Your task to perform on an android device: Through eBay's support, help, and contact information, I would like to learn more about the return and refund policy.
Image 0: 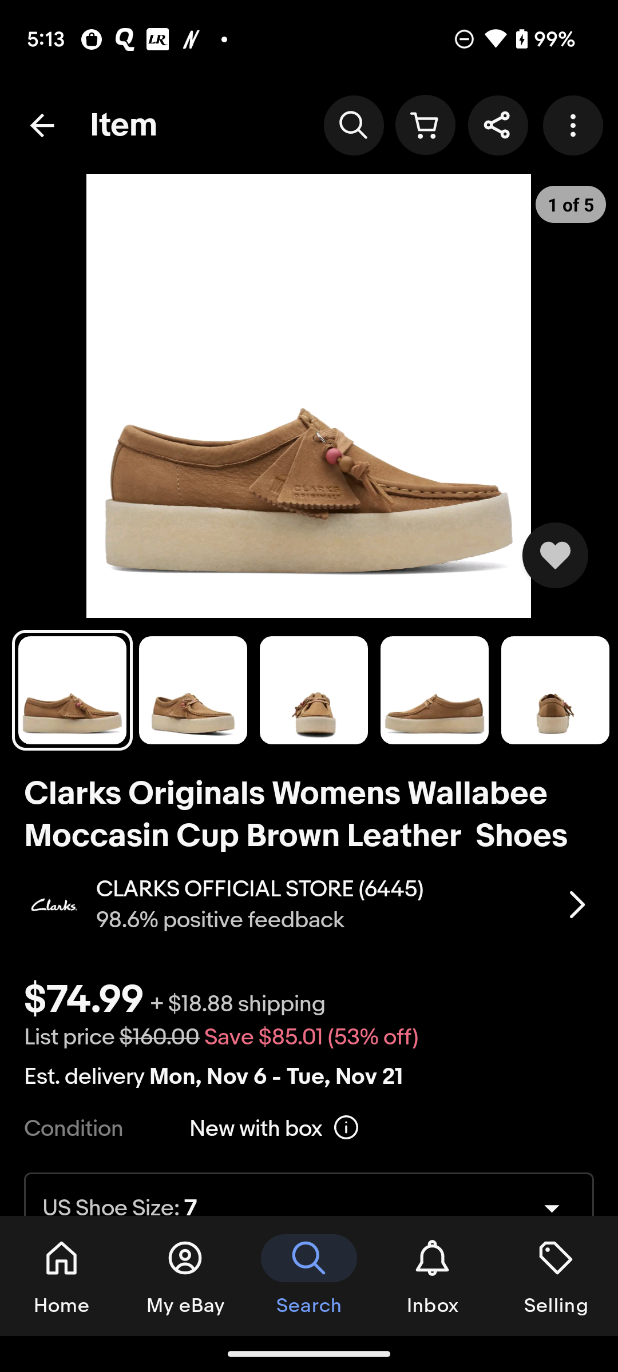
Click on the three dots icon at the top right of the screen
Step 0: click (576, 125)
Image 1: 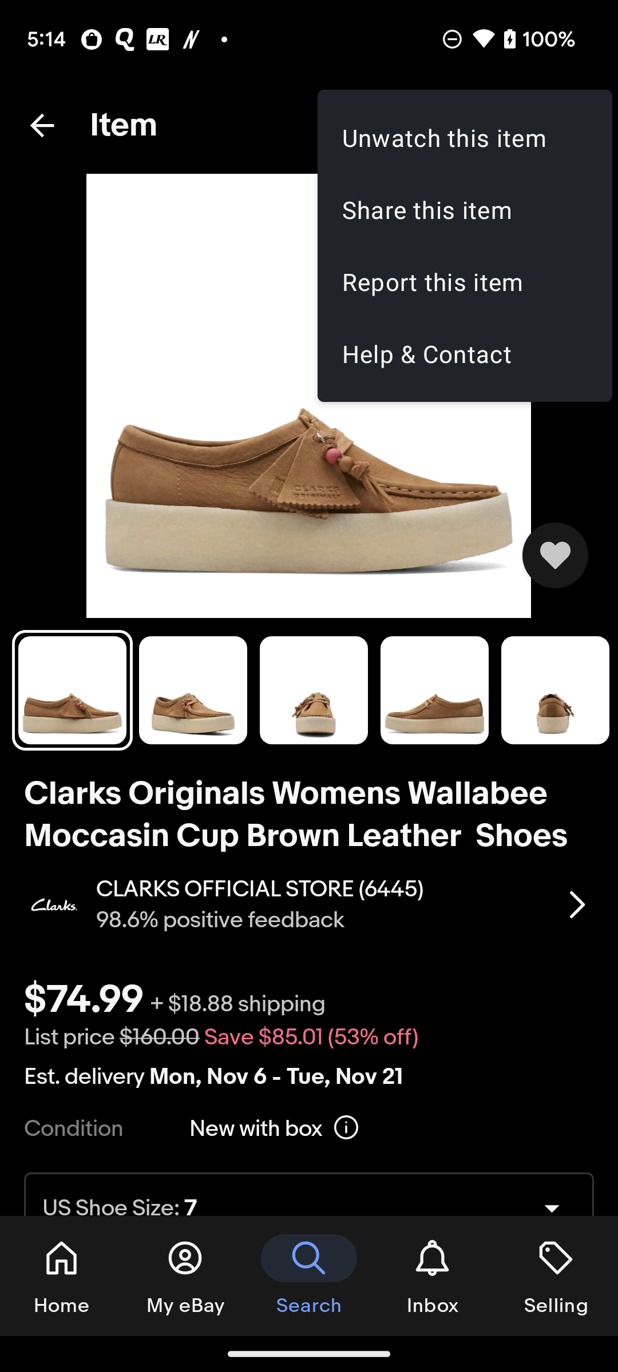
Click on the Help & Contact option 
Step 1: click (465, 353)
Image 2: 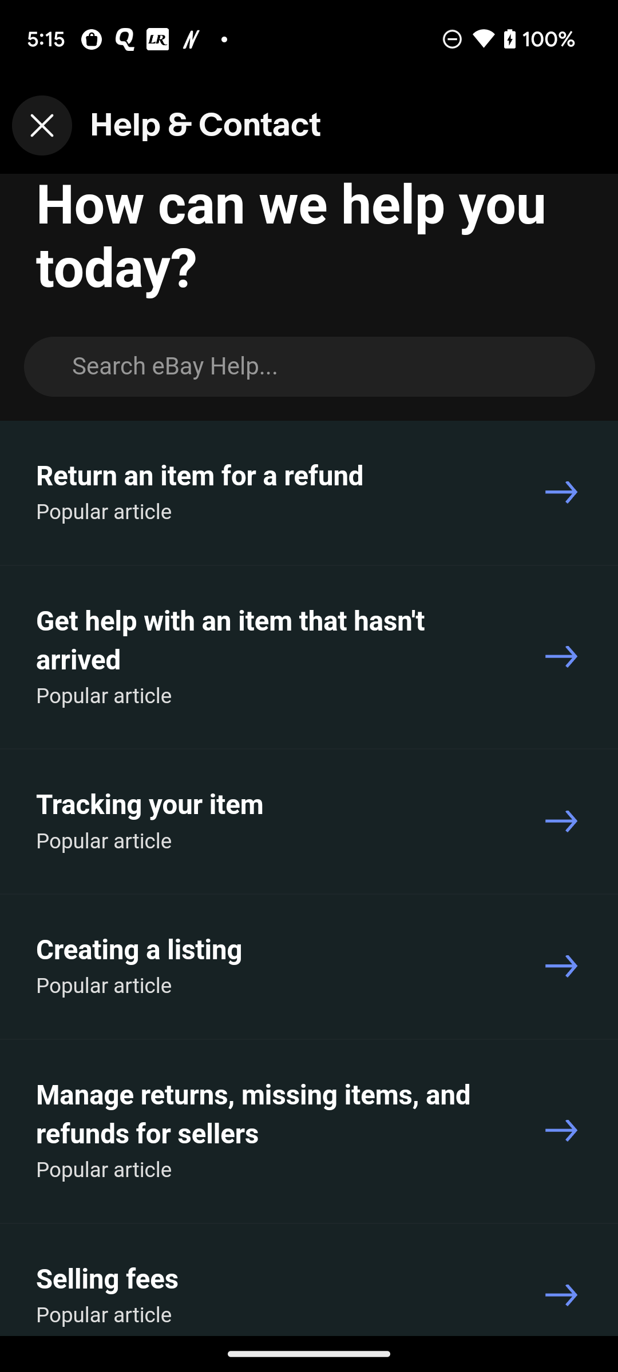
Scroll up to view the contact us option 
Step 2: scroll down
Image 3: 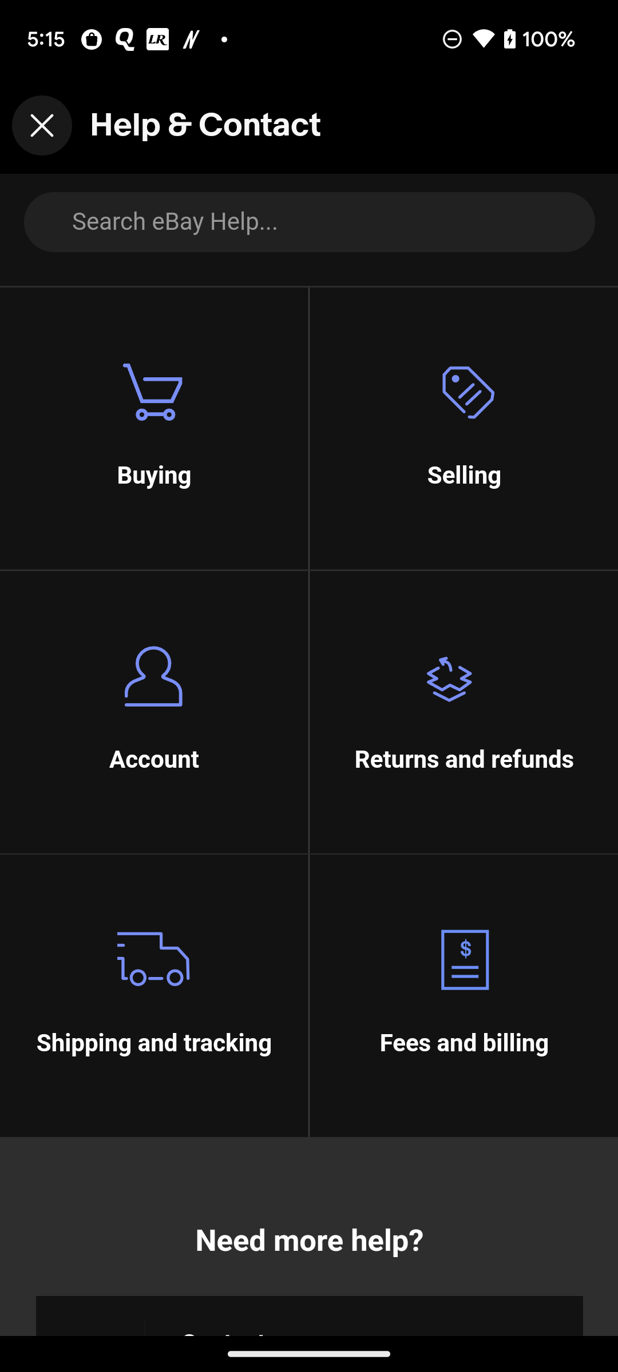
Scroll up to view the contact us option 
Step 3: scroll down
Image 4: 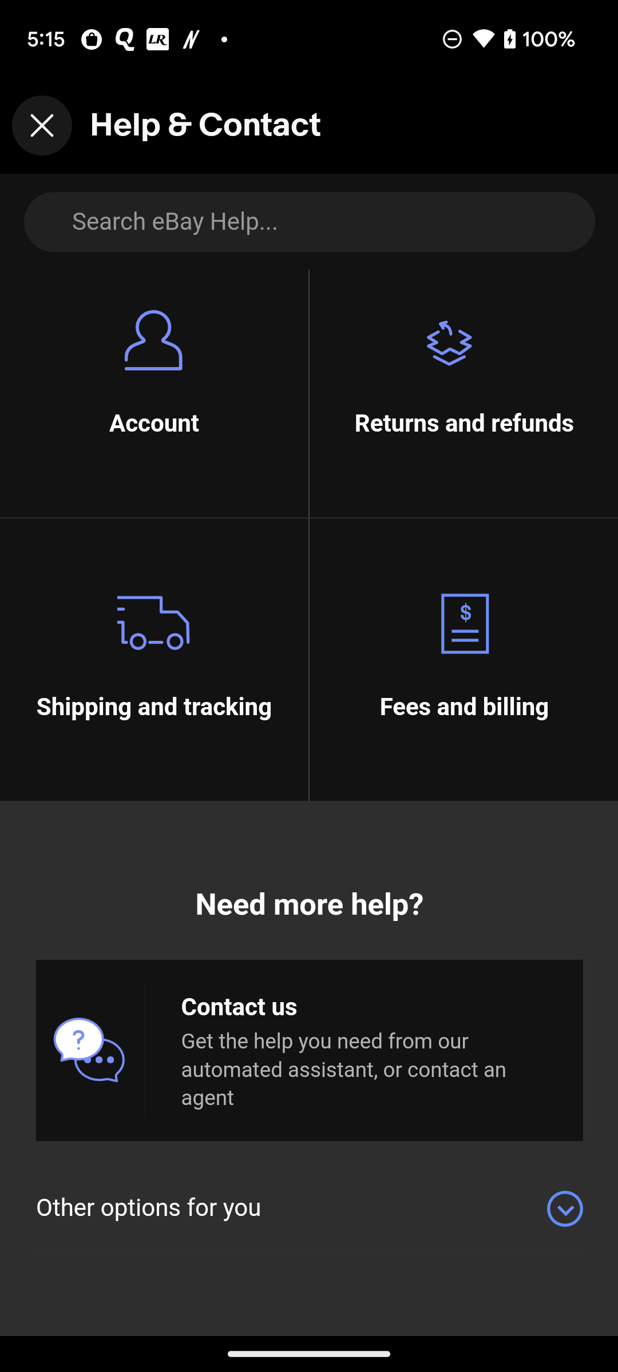
Click on the Contact us option 
Step 4: click (310, 755)
Image 5: 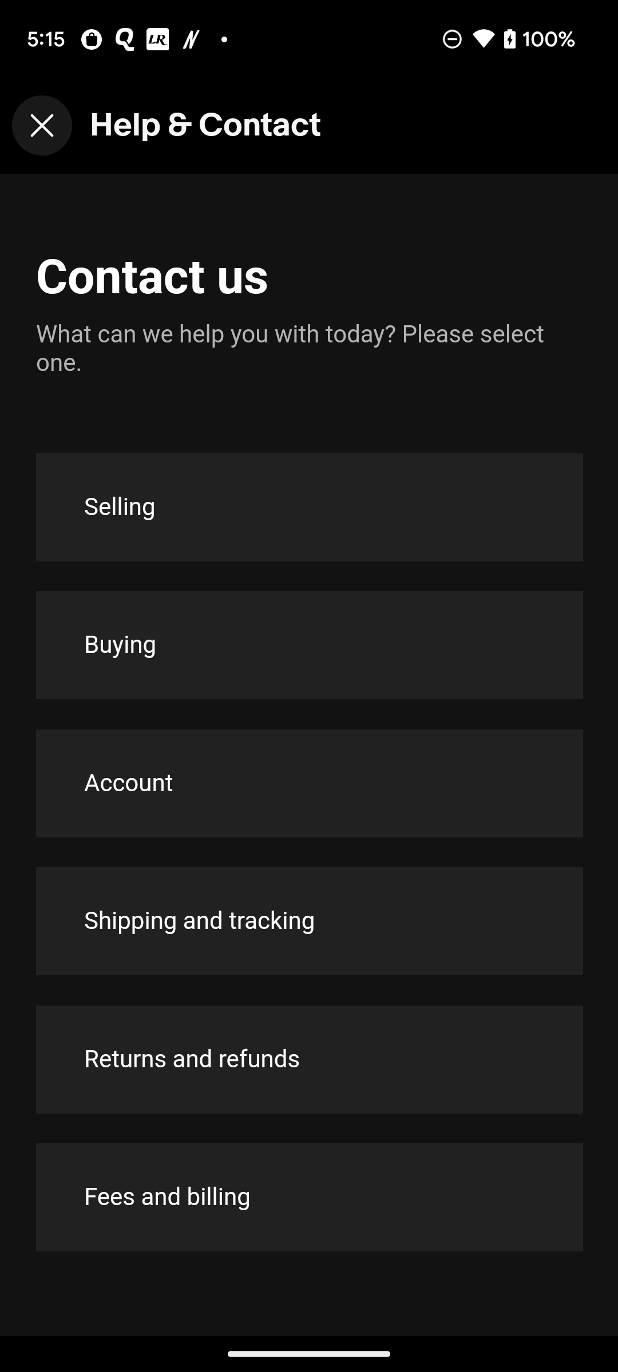
Click on the Returns and refunds option 
Step 5: click (310, 1058)
Image 6: 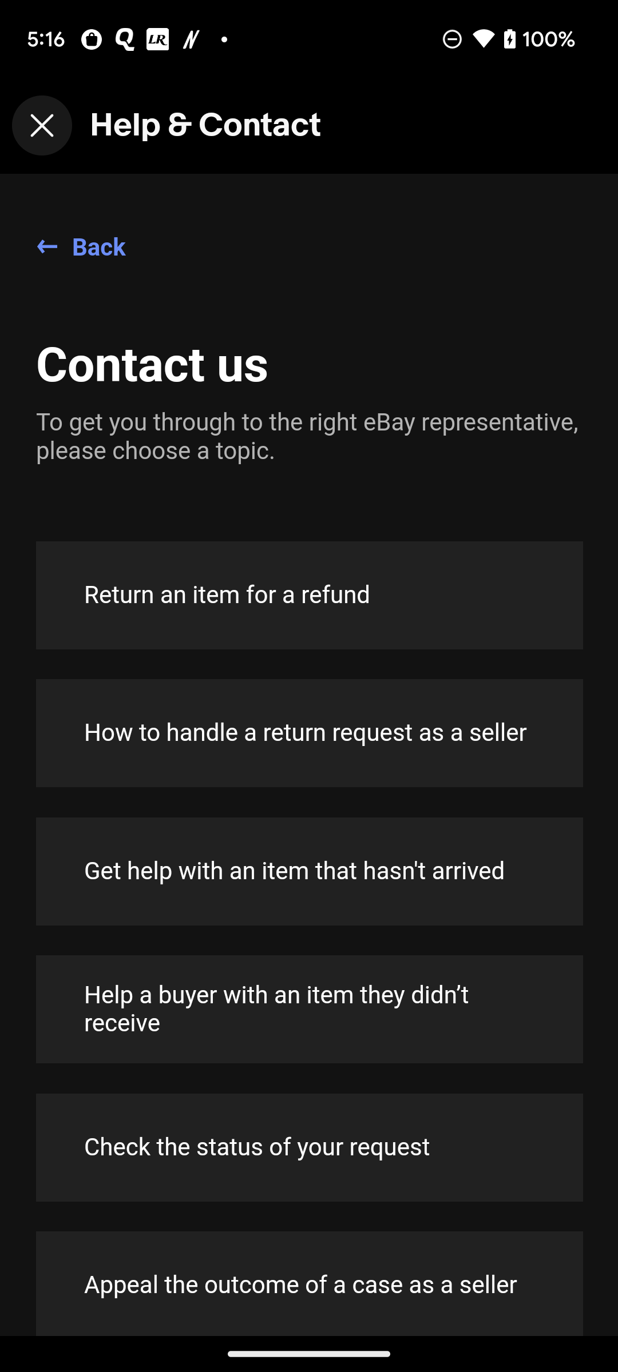
Click on the Return an item for a refund option 
Step 6: click (310, 595)
Image 7: 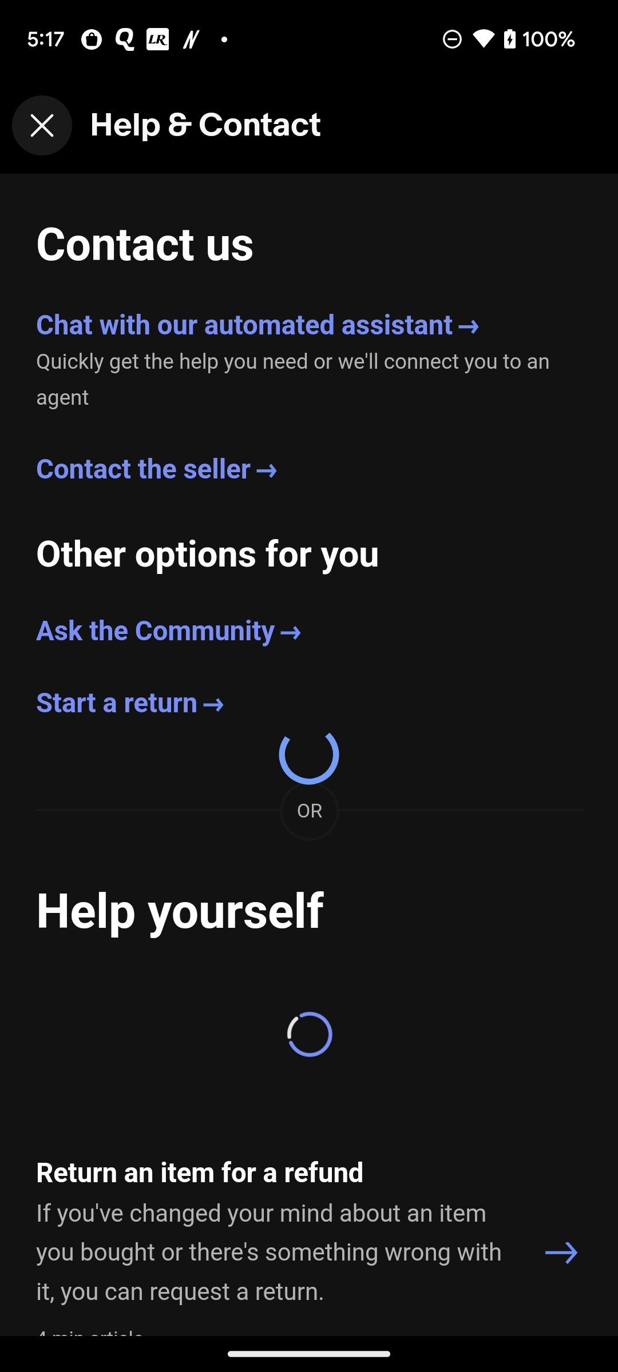
Click on the Return an item for a refund option 
Step 7: wait
Image 8: 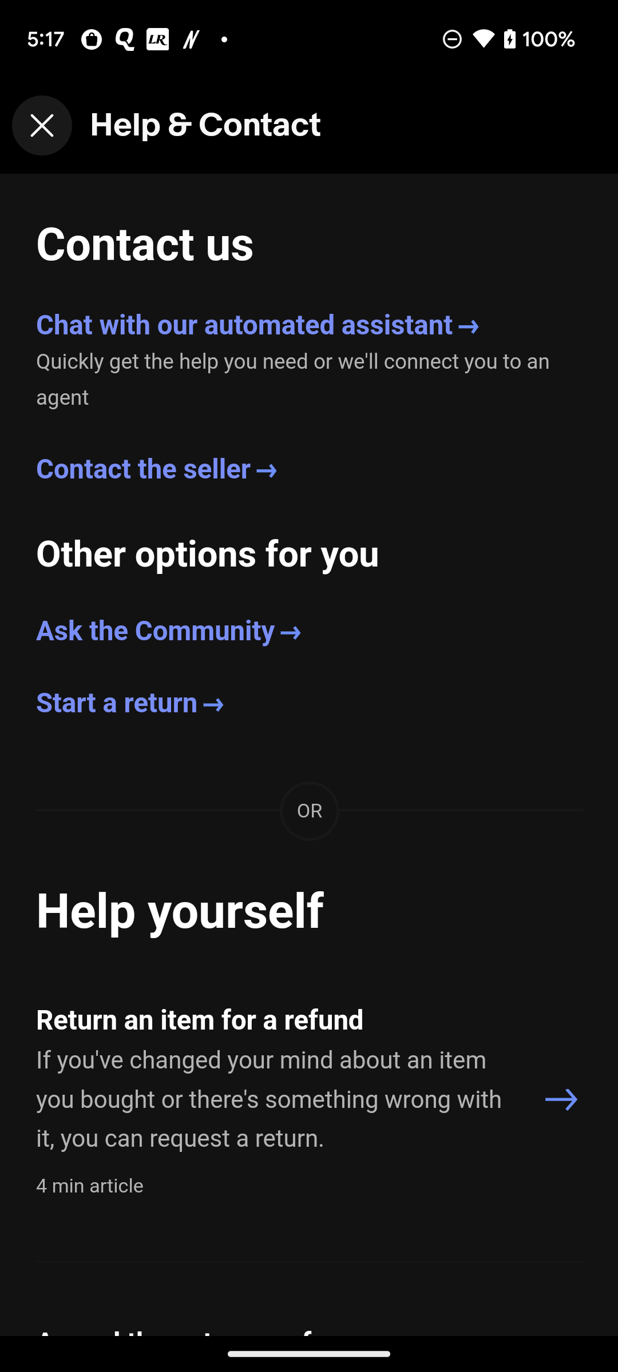
Click on the Chat with our automated assistant option 
Step 8: click (310, 325)
Image 9: 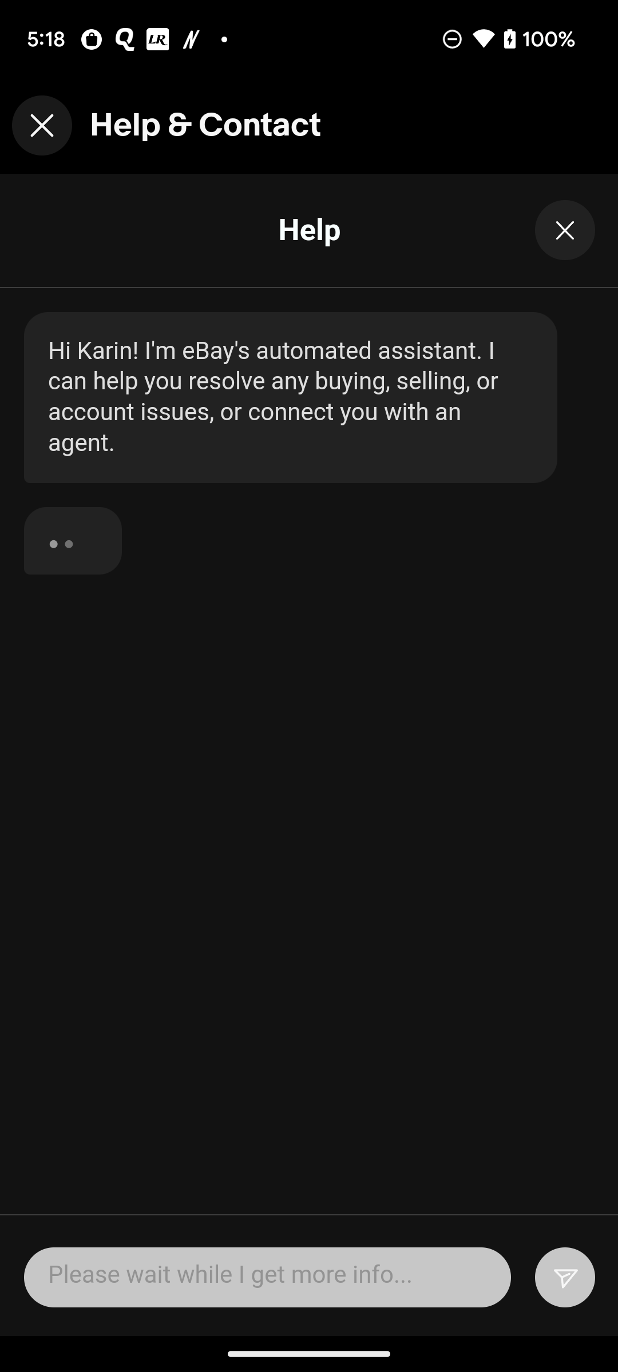
Click on the Chat with our automated assistant option 
Step 9: wait
Image 10: 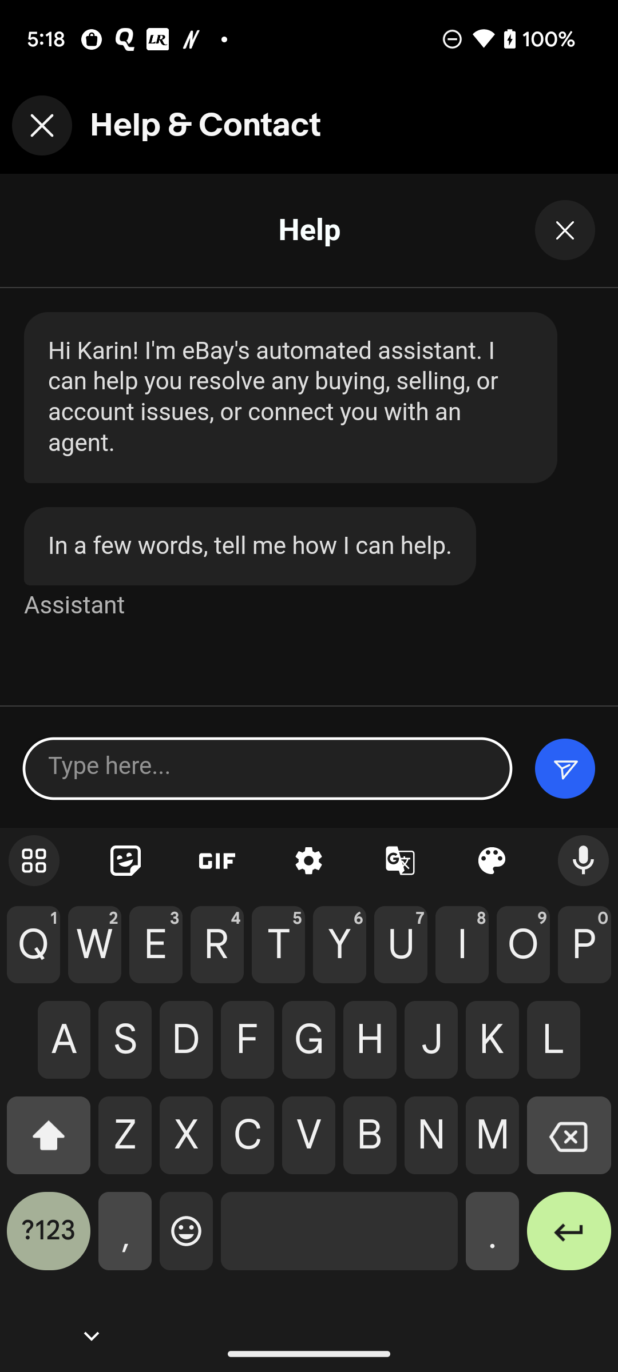
Type I want to know about the return and refund policy in search bar
Step 10: type "I want to know about the return and refund policy "
Image 11: 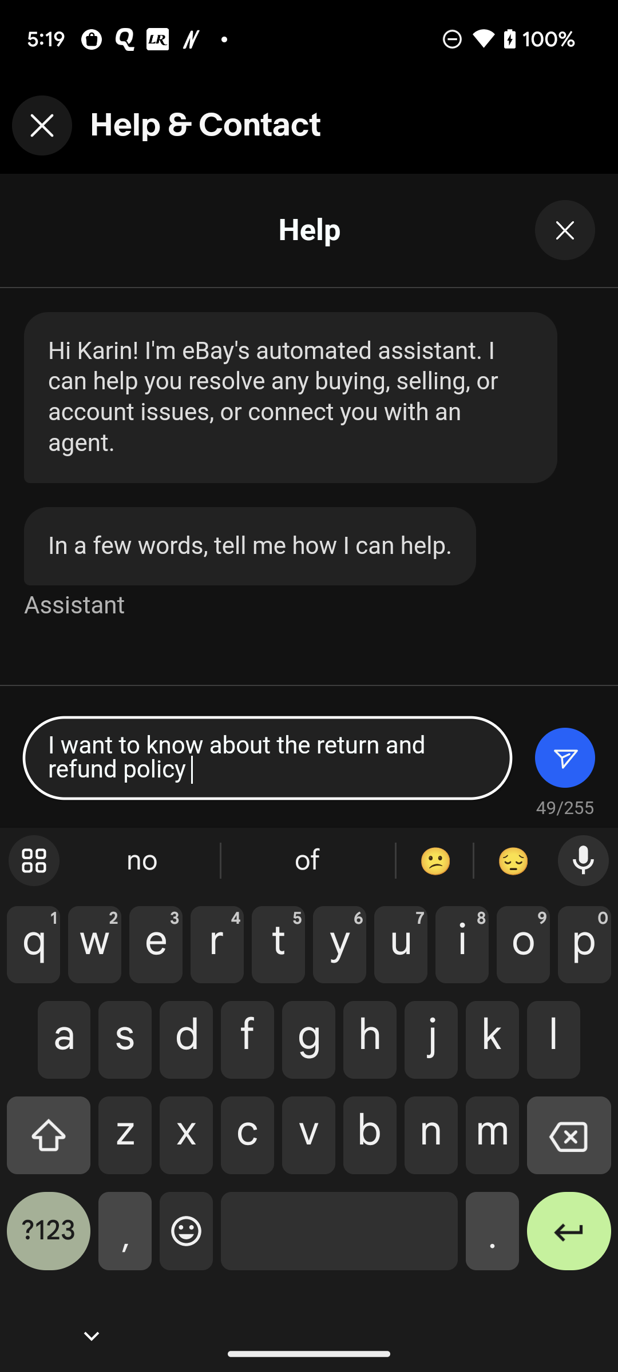
Click on the send arrow at the right of the keyboard 
Step 11: click (565, 757)
Image 12: 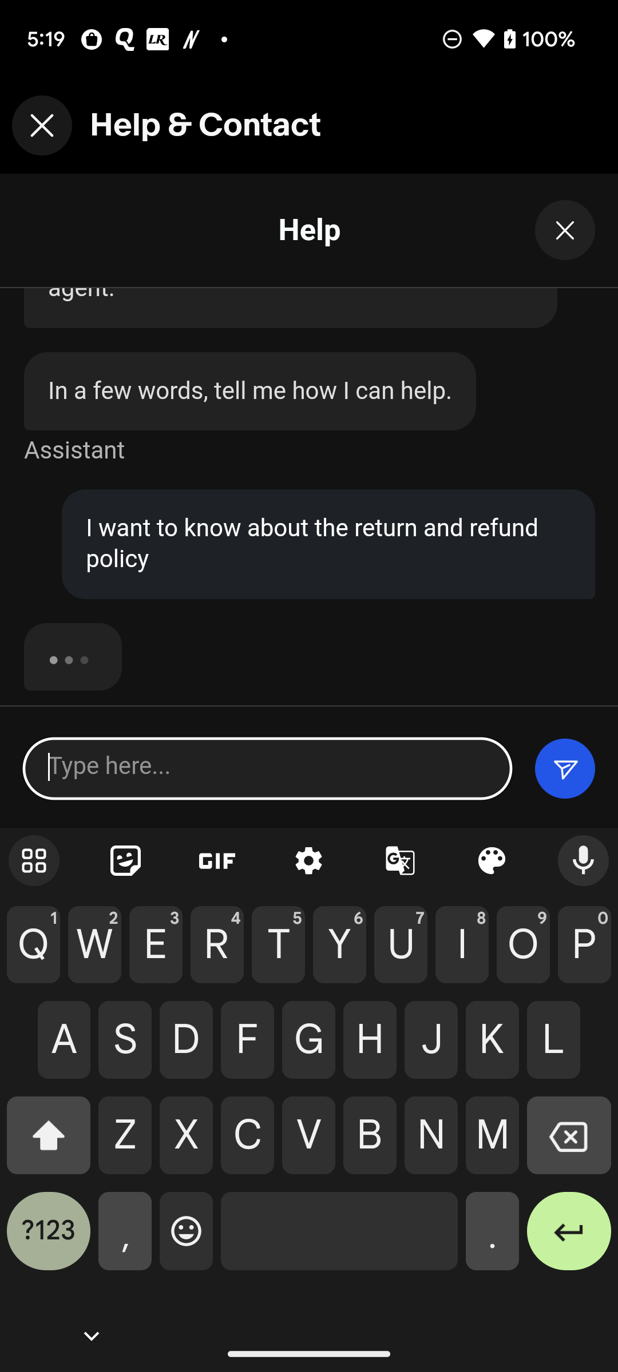
Click on the send arrow at the right of the keyboard 
Step 12: wait